Your task to perform on an android device: I have decided that I will go for running daily to keep myself healthy, so track my progress, such as distance, time, etc., on the Strava app. 
Image 0: 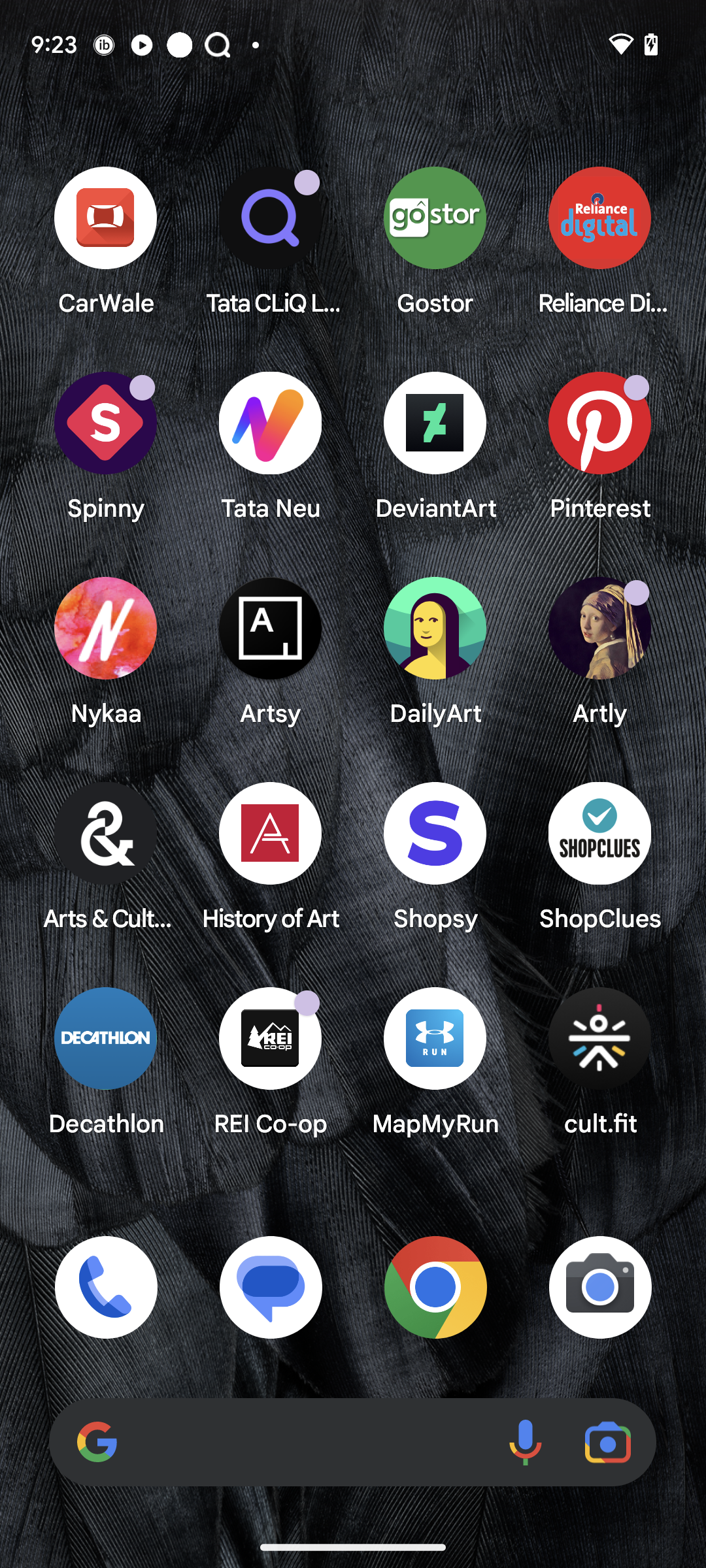
Open the Strava app.
Step 0: open app "Strava"
Image 1: 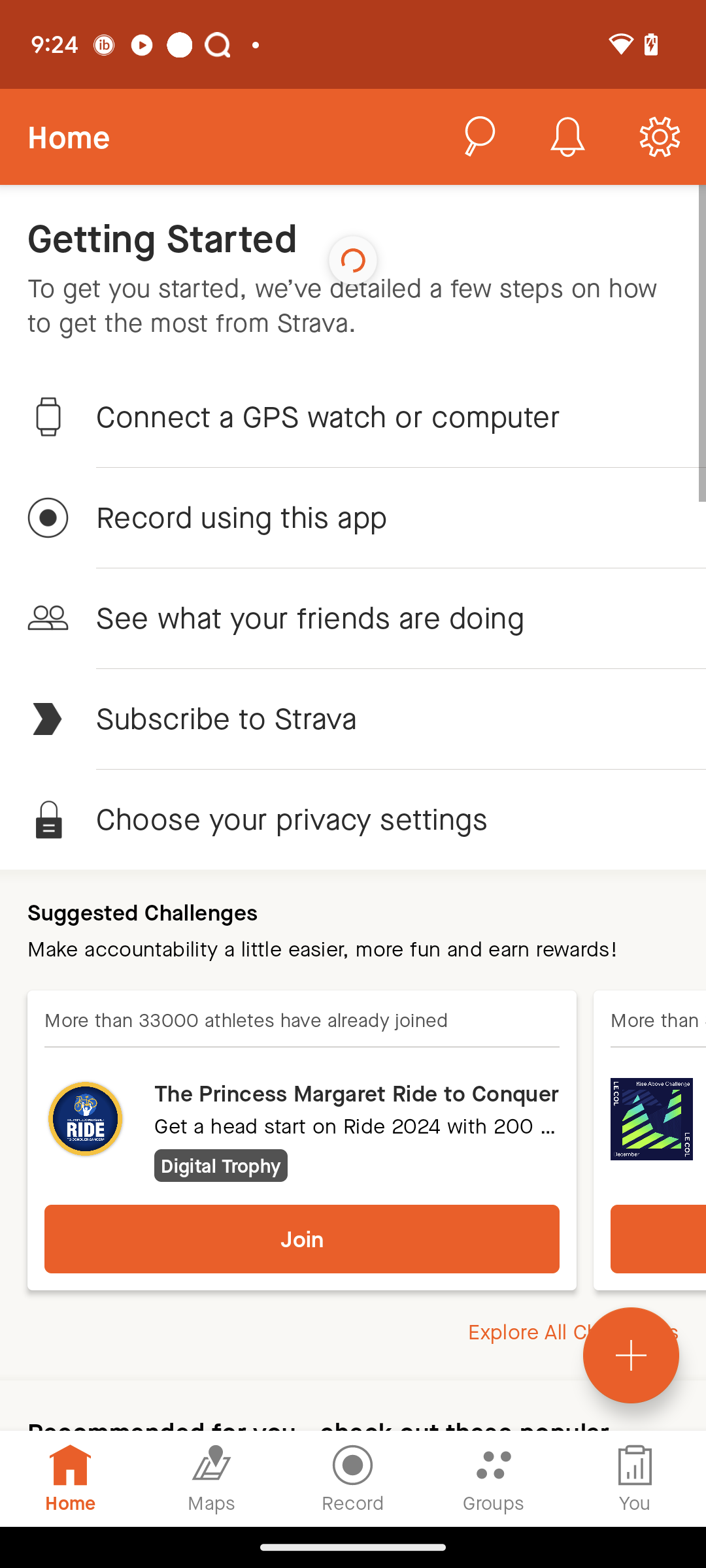
Click on the tab Record.
Step 1: click (353, 1478)
Image 2: 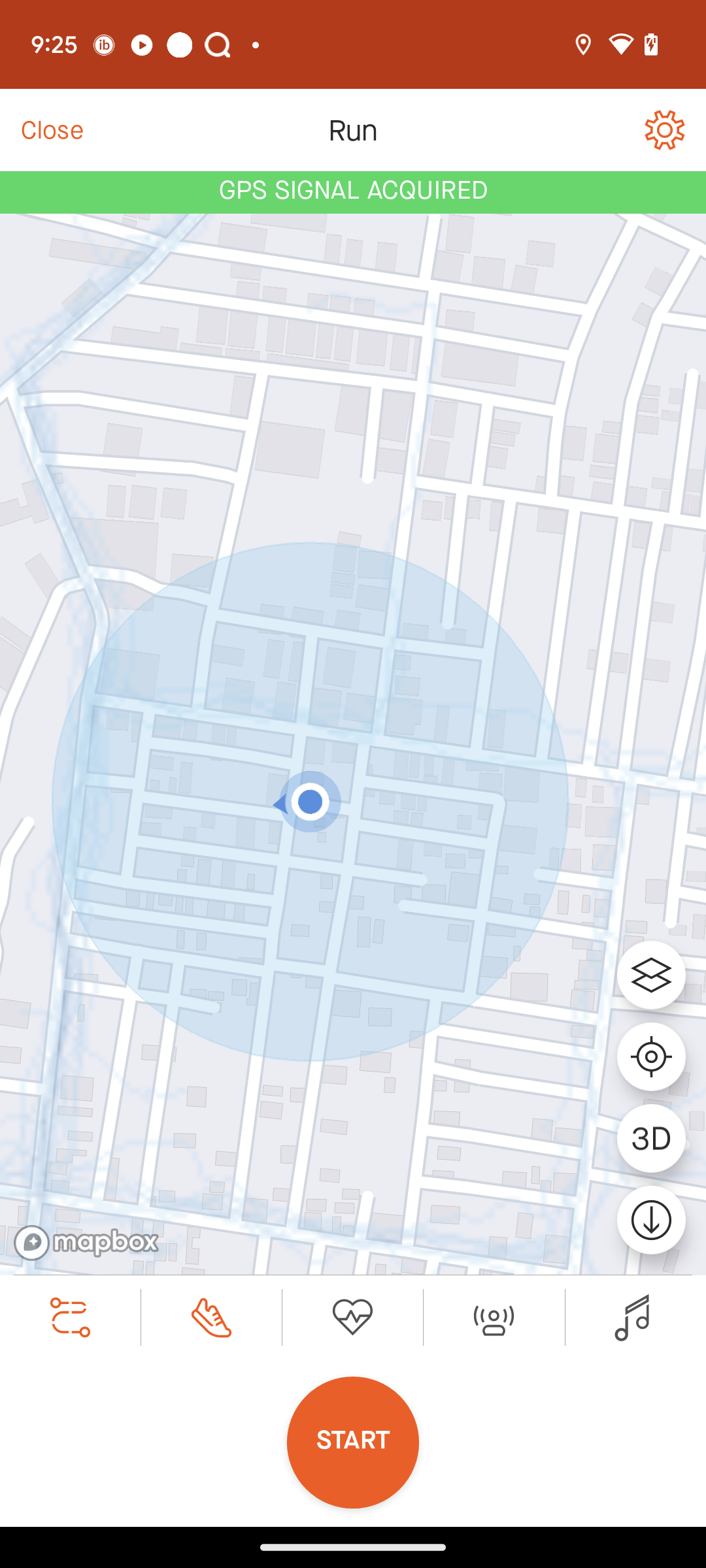
Click on the tab Start.
Step 2: click (353, 1442)